Your task to perform on an android device: Open WinZip app, Go to the Archives and Decompress the File named CompressFile_20230706T161306Z.zip in the My Files folder
Image 0: 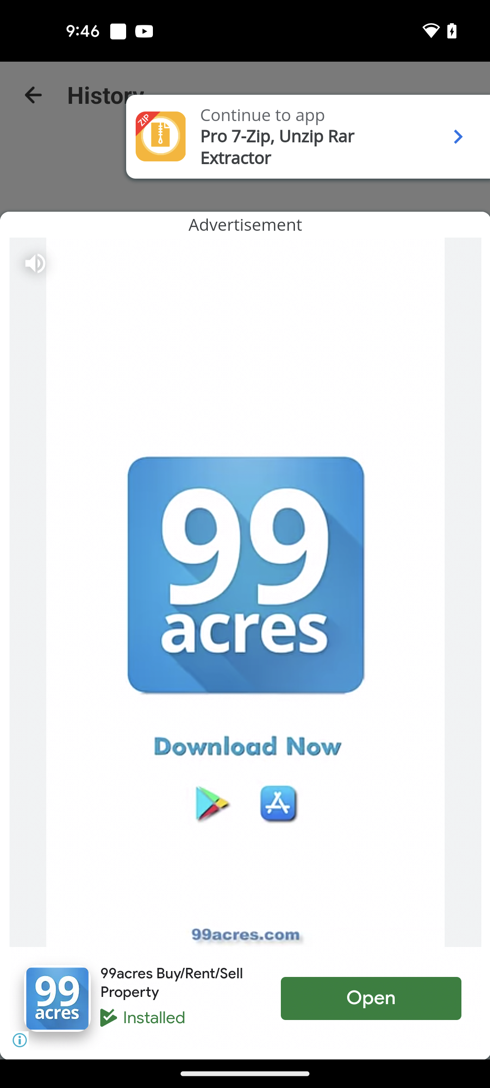
Open WinZip app
Step 0: open app "WinZip"
Image 1: 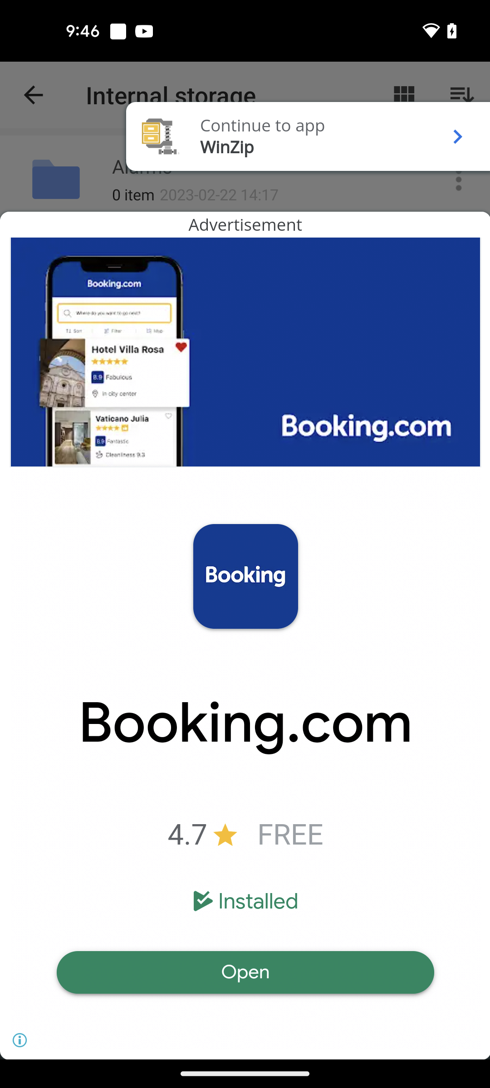
Click on the Continue to app option
Step 1: click (227, 147)
Image 2: 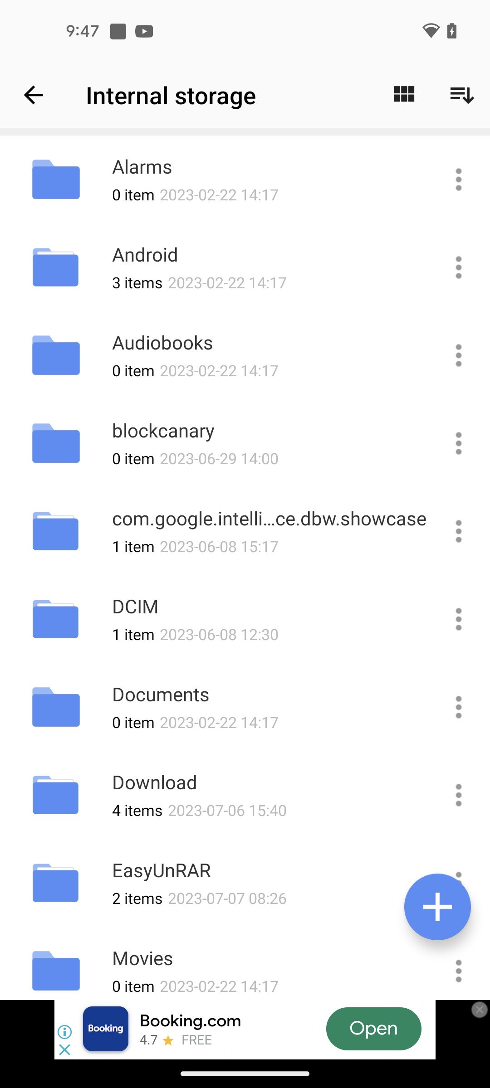
Go back to the previous page
Step 2: press back button
Image 3: 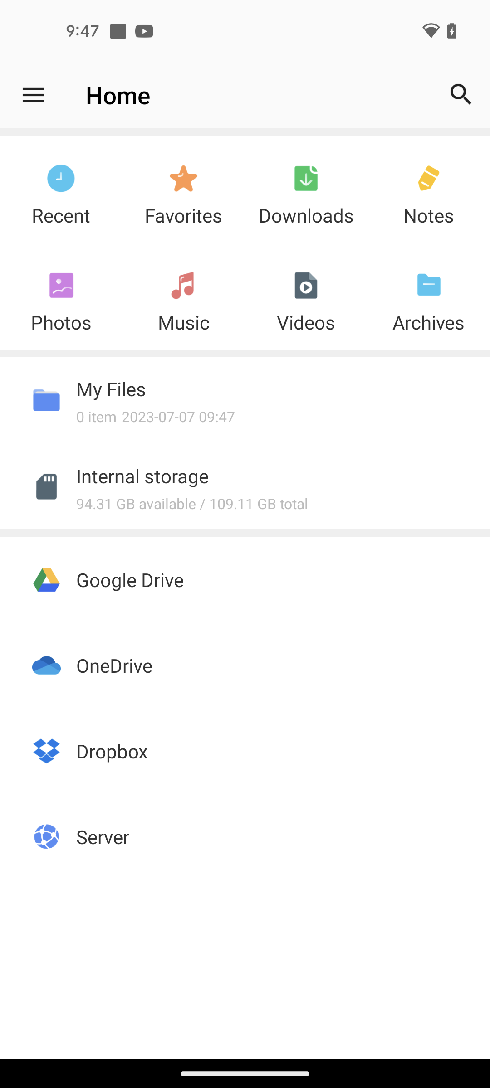
Go to the Archives
Step 3: click (429, 288)
Image 4: 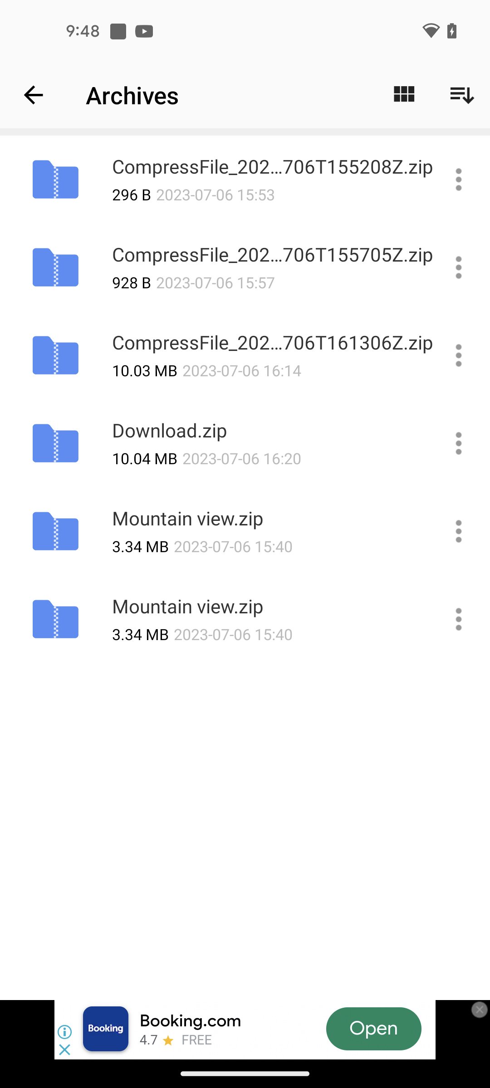
Click on the Three dots icon in front of the CompressFile_20230706T161306Z.zip file
Step 4: click (457, 353)
Image 5: 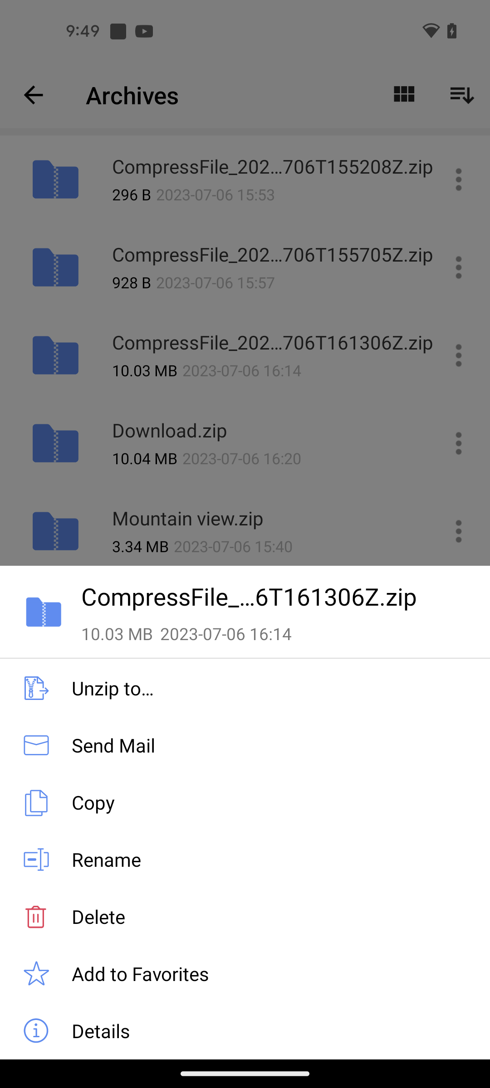
Click on the Unzip to option
Step 5: click (113, 688)
Image 6: 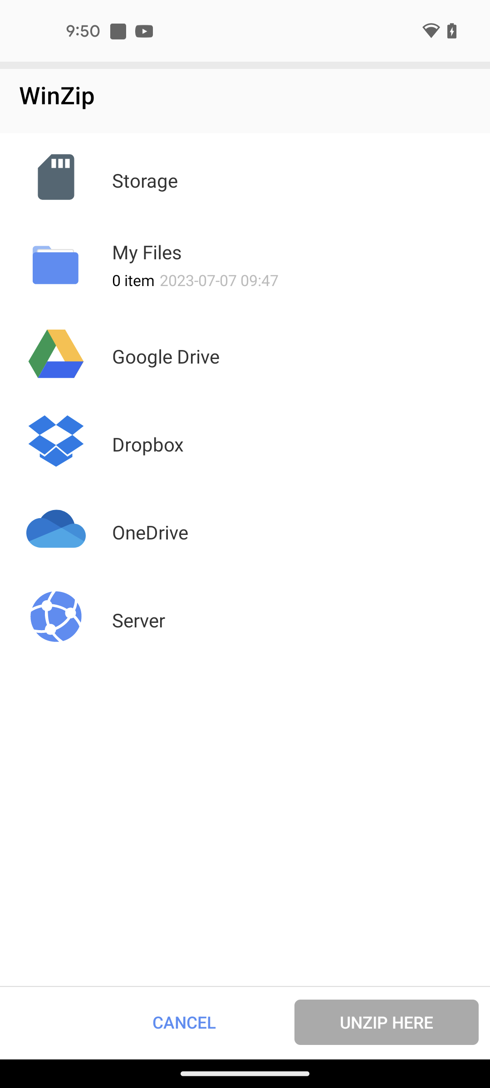
Select My Files Folder
Step 6: click (141, 268)
Image 7: 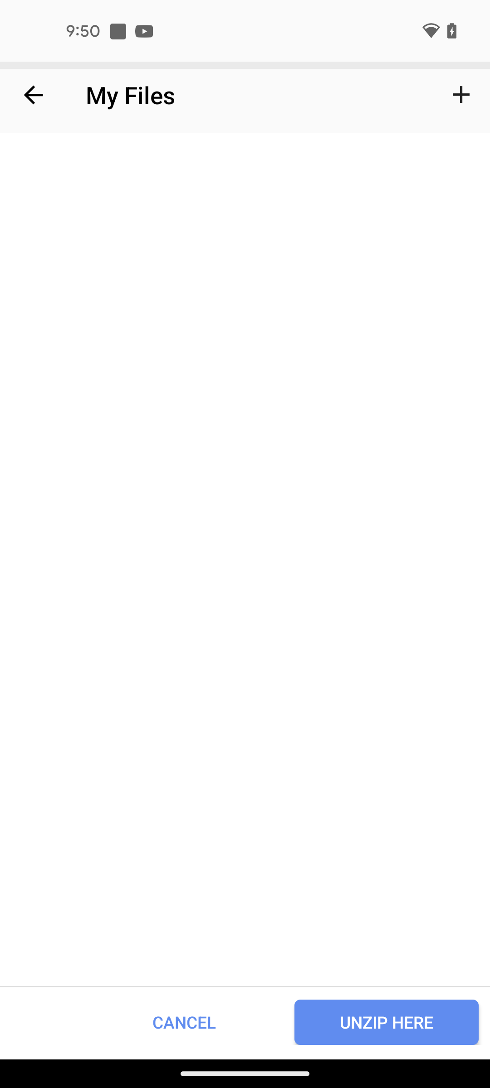
Click on the Unzip Here button
Step 7: click (387, 1022)